Your task to perform on an android device: In the PlantIn app, I want to get care tips for ZZ Plant.
Image 1: 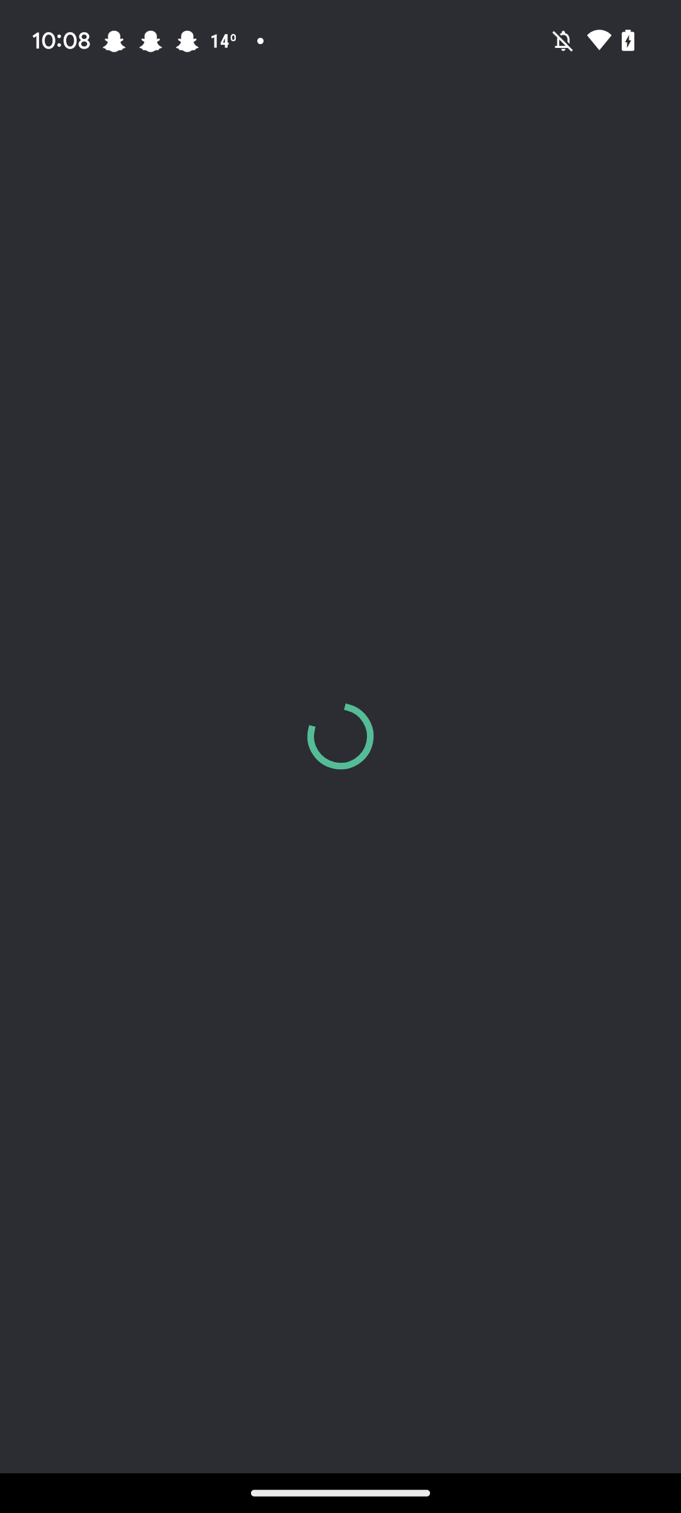
Click on ZZ Plant 
Step 1: wait
Image 2: 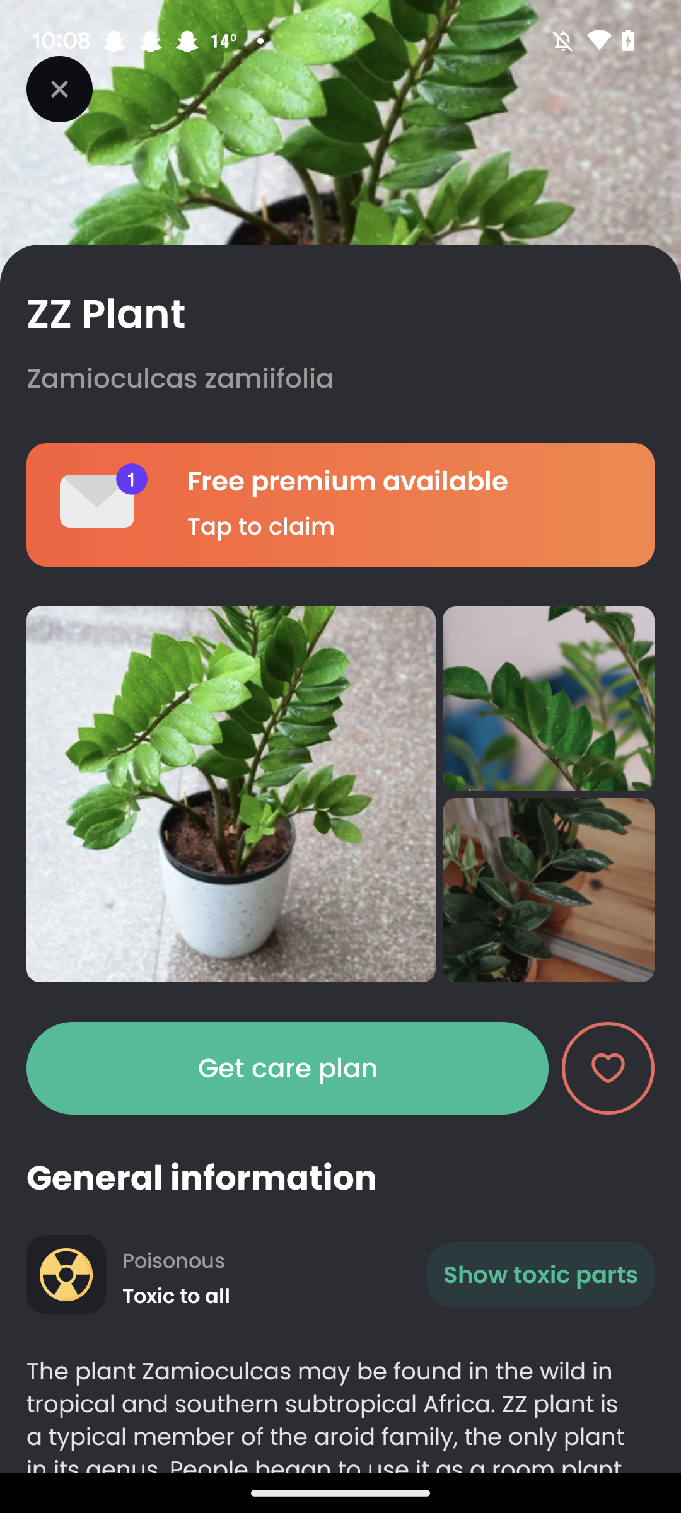
Swipe up to view care tips 
Step 2: scroll down
Image 3: 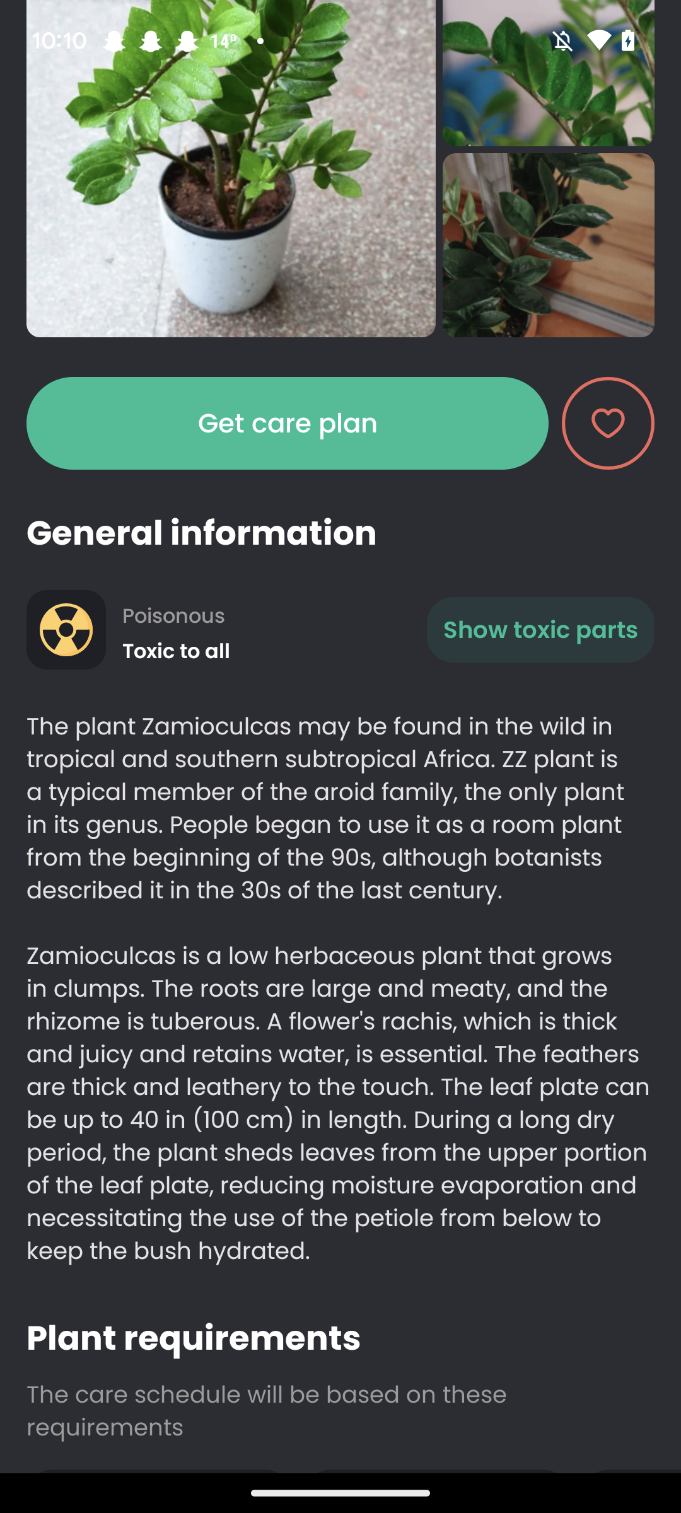
Swipe up to view care tips 
Step 3: scroll down
Image 4: 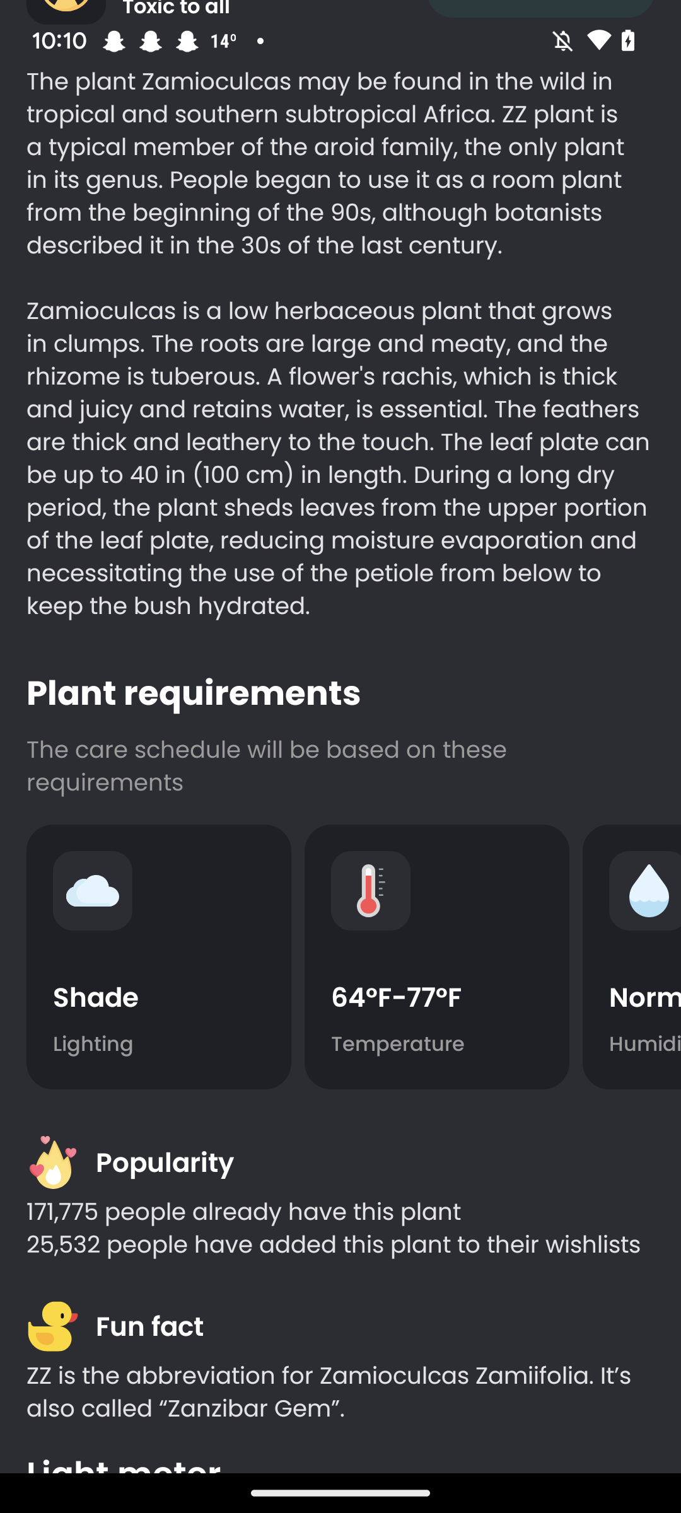
Swipe up to view care tips 
Step 4: scroll down
Image 5: 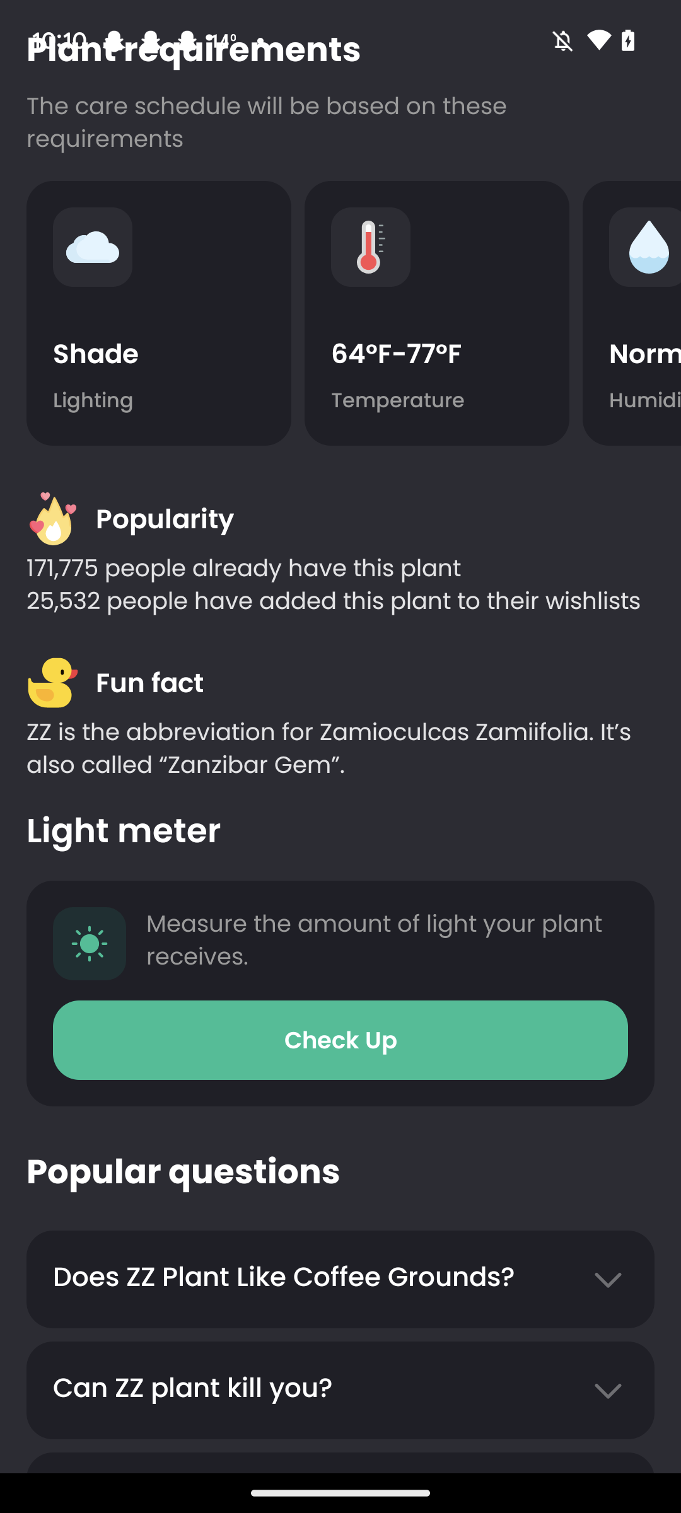
Swipe up to view care tips 
Step 5: scroll down
Image 6: 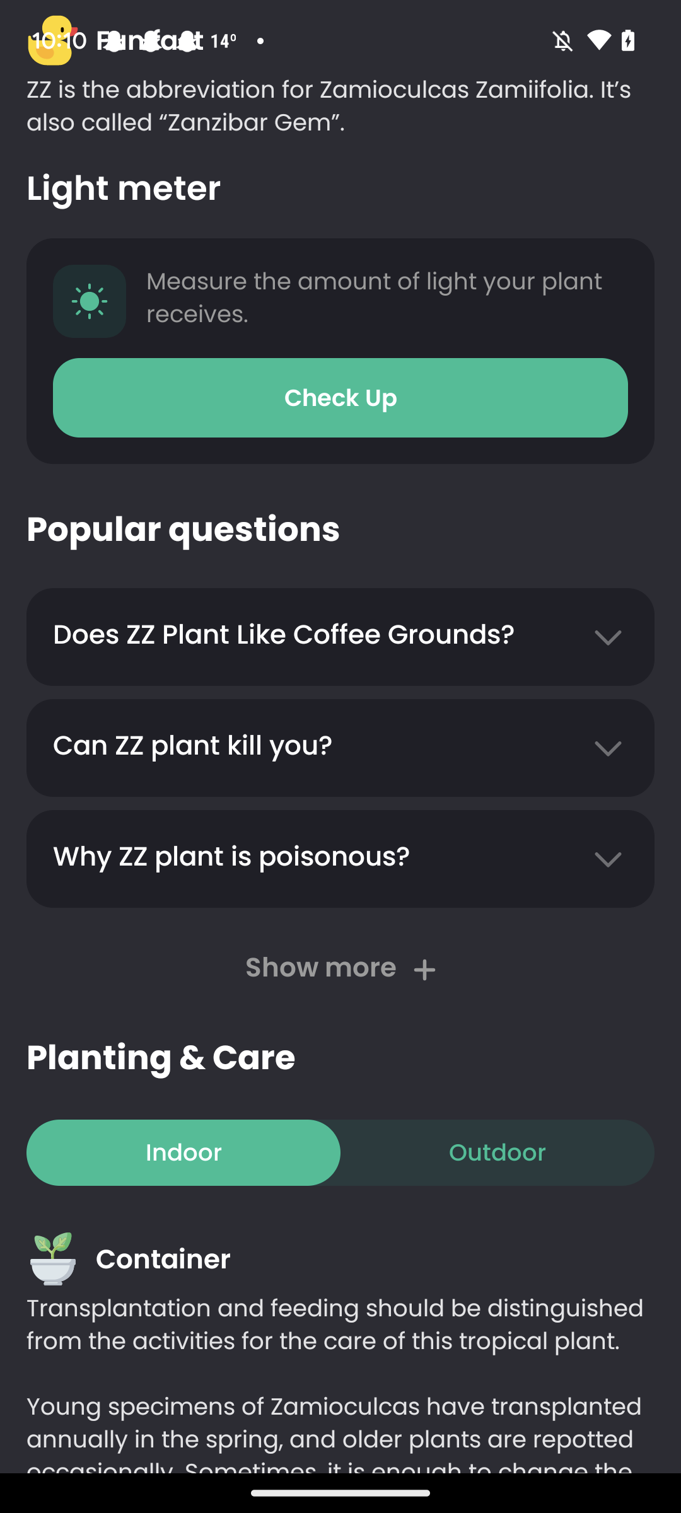
Swipe up to view care tips 
Step 6: scroll down
Image 7: 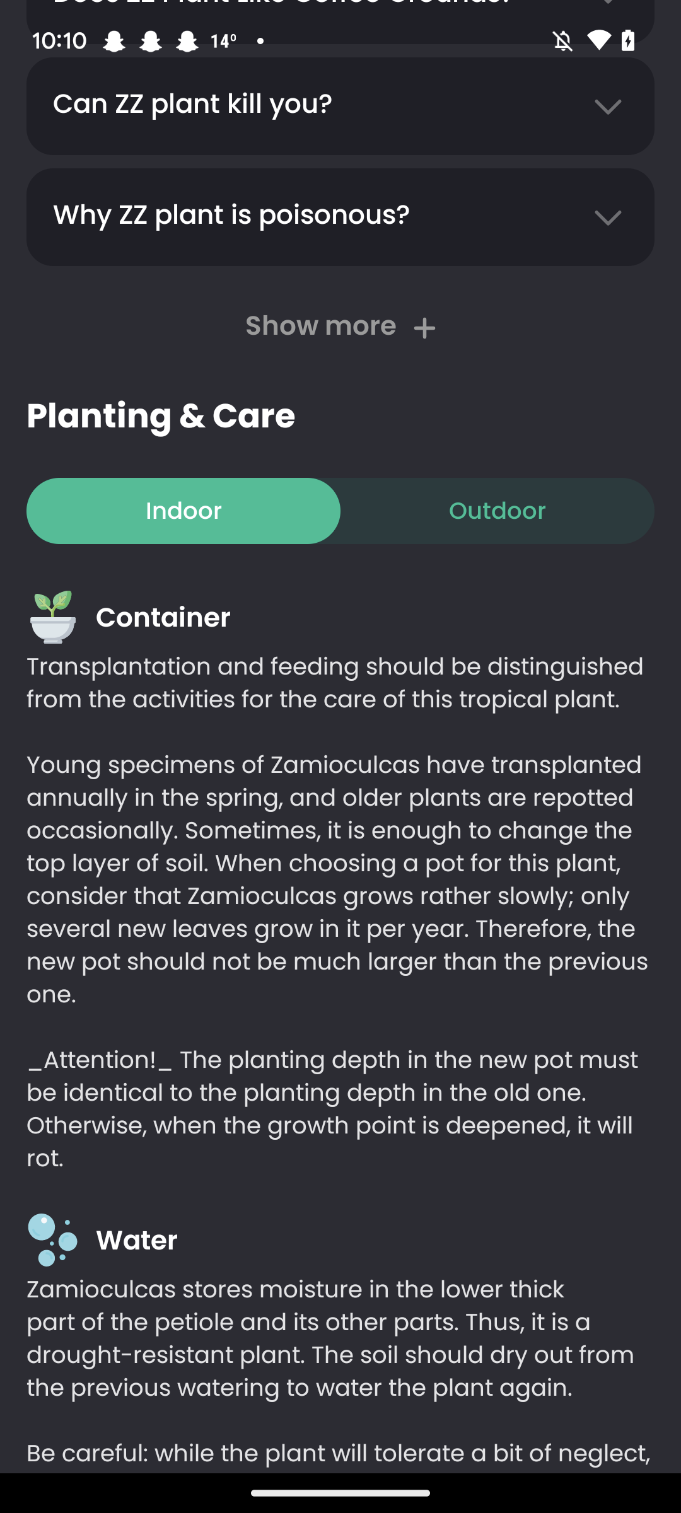
Swipe up to view care tips 
Step 7: wait